Your task to perform on an android device: My flight timing is different, so I want to view flight details so I can get a flight at that time, which I want.
Image 0: 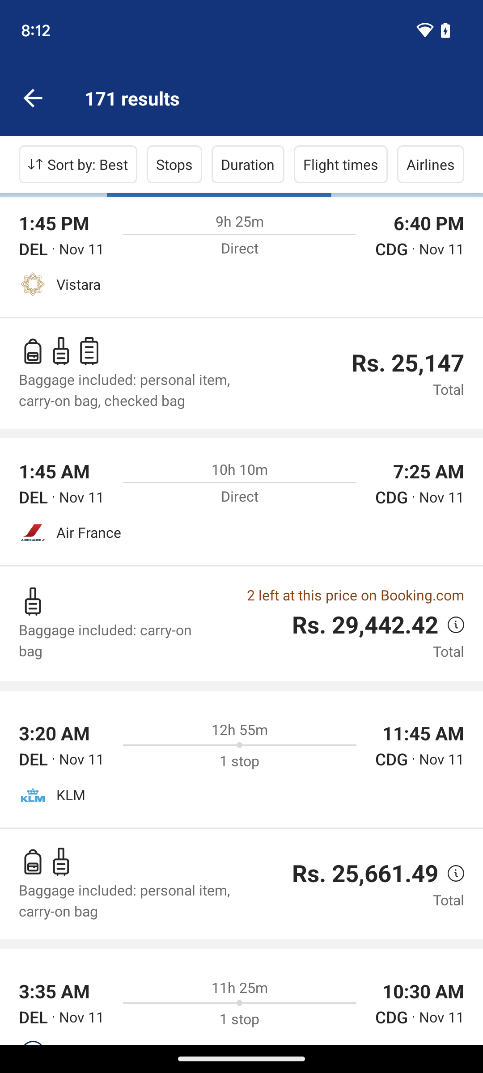
Tap on the first flight present on the screen.
Step 0: click (54, 223)
Image 1: 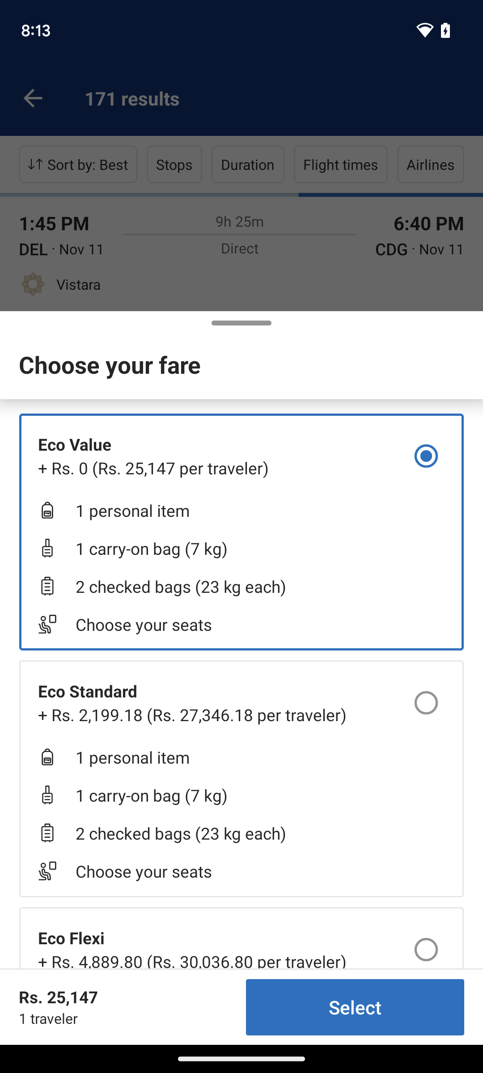
Tap on select.
Step 1: click (260, 1004)
Image 2: 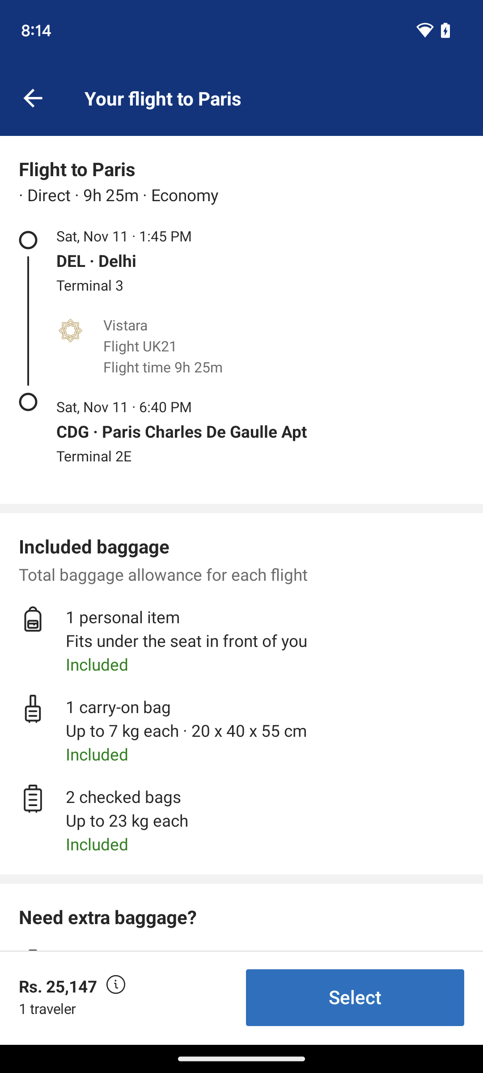
Tap on select.
Step 2: wait